Your task to perform on an android device: Add the Free Shipping 380W Power Washer item to the wishlist in the DHgate app.
Image 0: 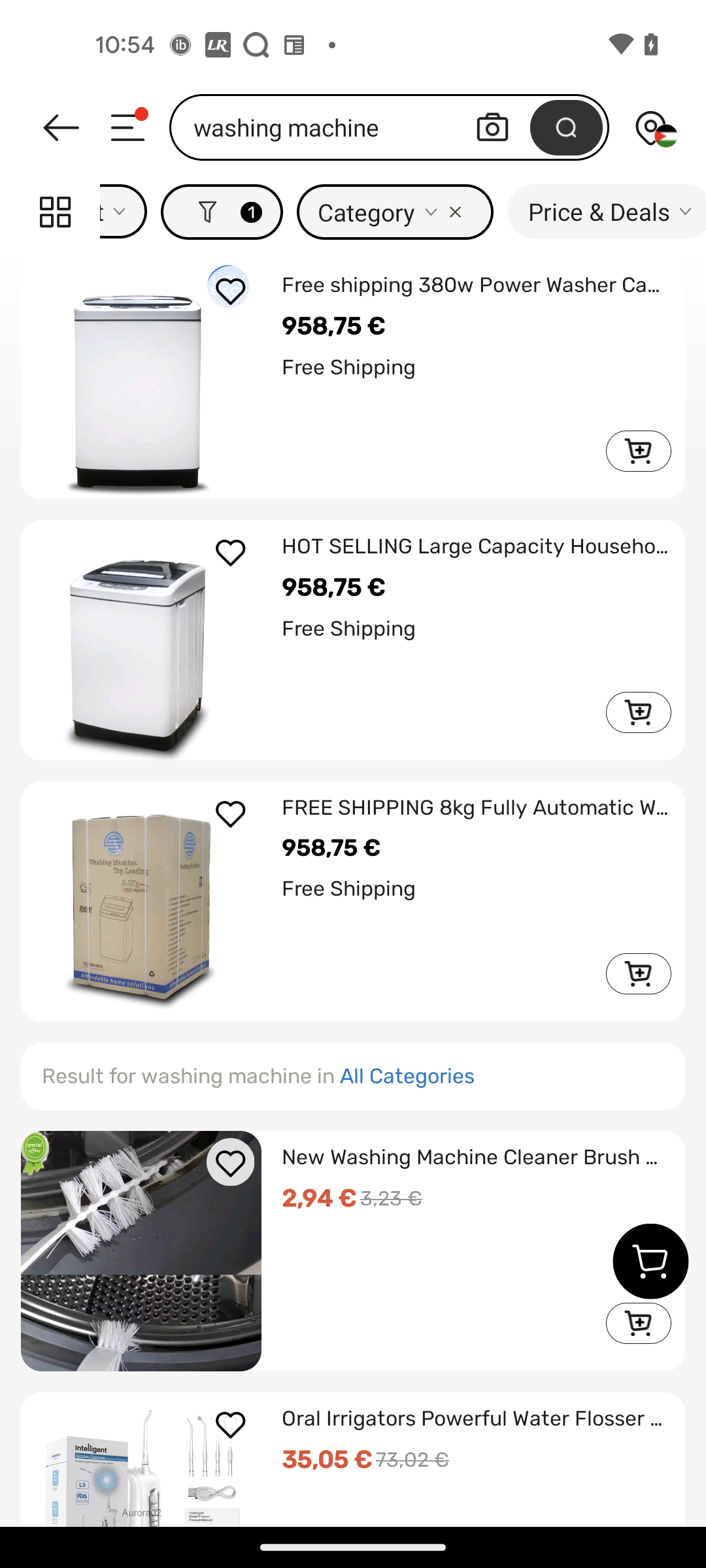
Click on the heart icon of the Free Shipping 380W Power Washer item
Step 0: click (231, 286)